Your task to perform on an android device: i want to drink orange juice, but i'm out of stock because of bad timing. use the love local app to find
Image 0: 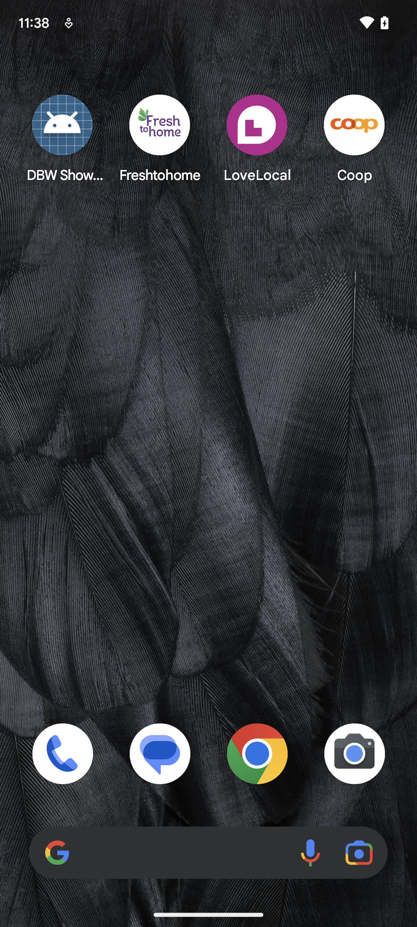
select Love local on the screen to open the app 
Step 0: open app "LoveLocal"
Image 1: 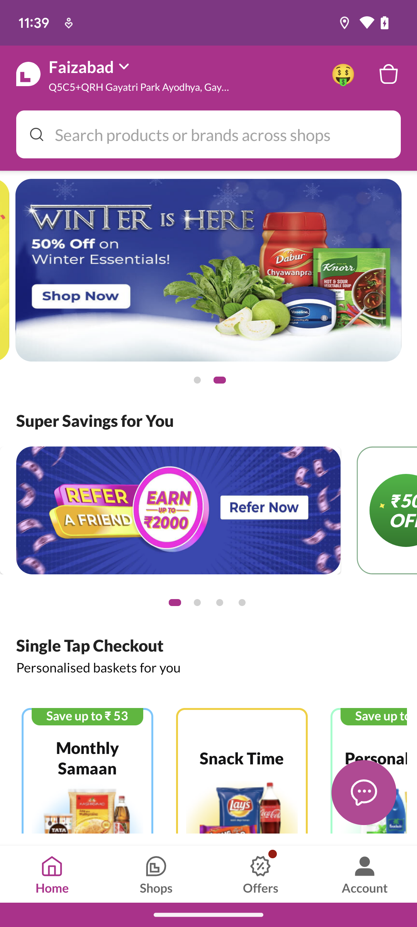
go to the search bar at top the  of the screen 
Step 1: click (222, 134)
Image 2: 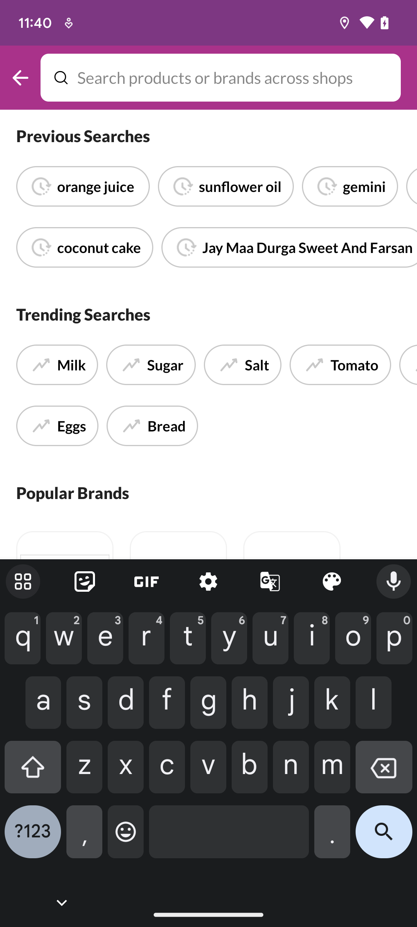
type Orange juice in the search bar at the top of the screen to view the results 
Step 2: type "orange juice "
Image 3: 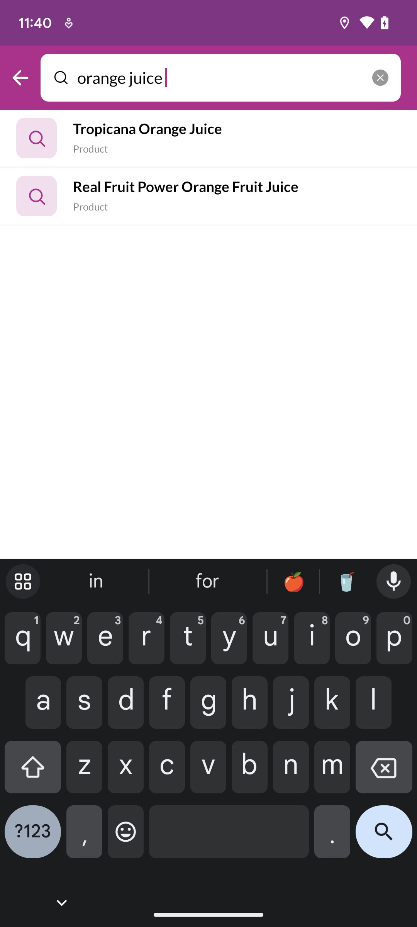
type Orange juice in the search bar at the top of the screen to view the results 
Step 3: type "orange juice"
Image 4: 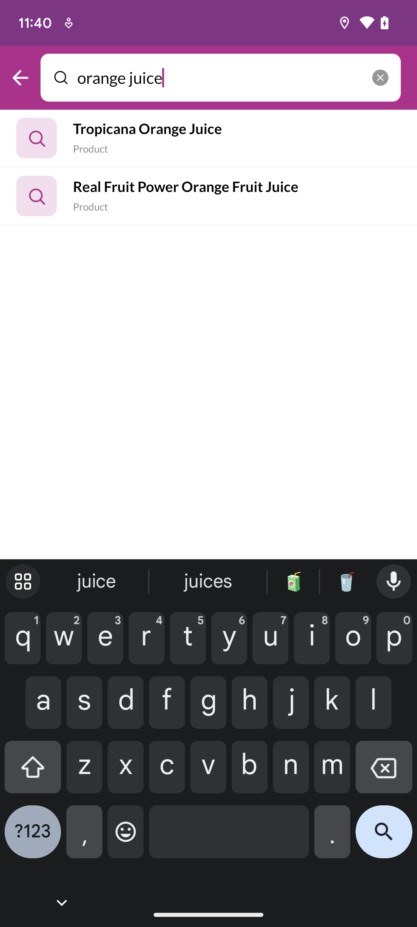
to view the results,click the search icon in the lower right corner of the keyboard screen 
Step 4: click (384, 838)